Your task to perform on an android device: Upload " the Queen's Gambit Book" pdf file to my Google Drive.
Image 0: 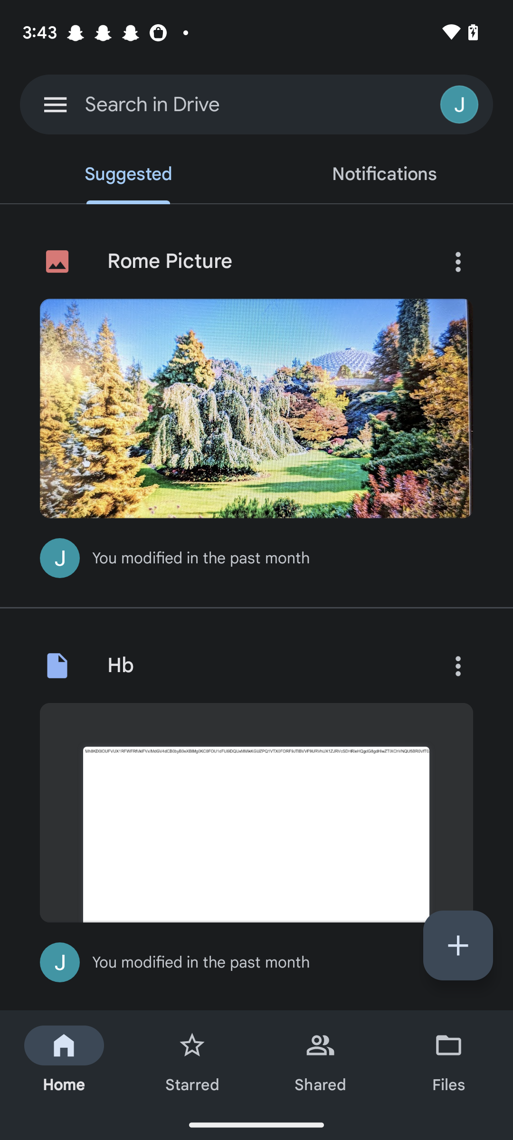
Click on the + icon on the screen.
Step 0: click (458, 945)
Image 1: 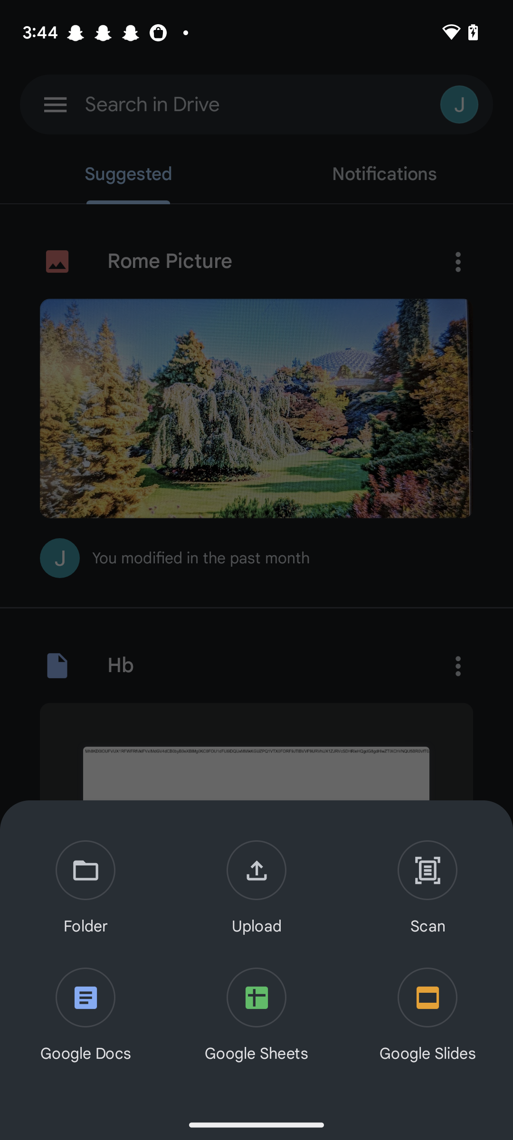
Click on the tab Upload.
Step 1: click (256, 889)
Image 2: 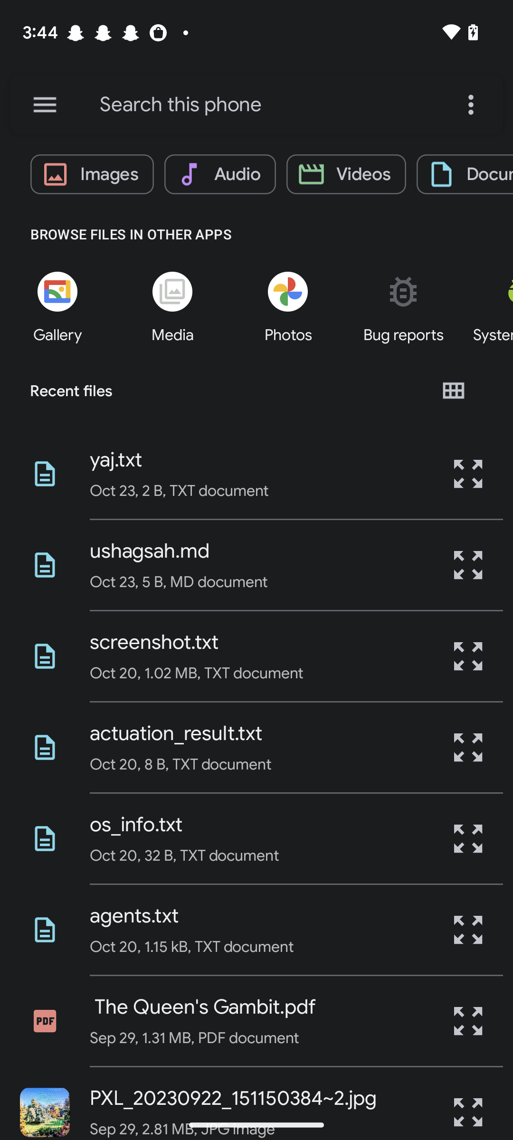
Click on the File The Queen's Gambit.pdf
Step 2: click (203, 1007)